Your task to perform on an android device: To receive a message as soon as the price in the All Currency Converter app reaches the predetermined limit, I want to setup an exchange rate alert for the conversion of 12 USD to GTQ.
Image 0: 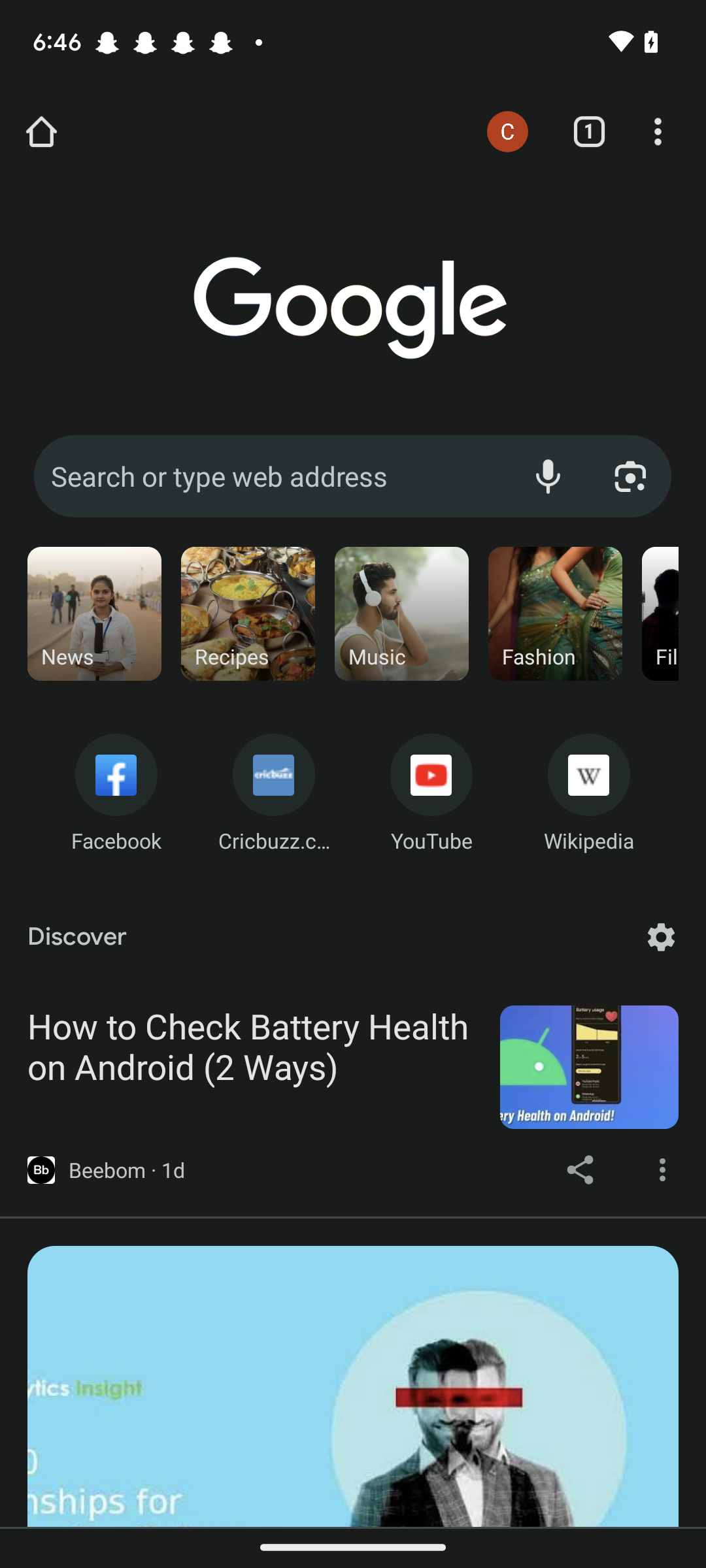
Click on the All Currency Converter app
Step 0: open app "All Currency Converter"
Image 1: 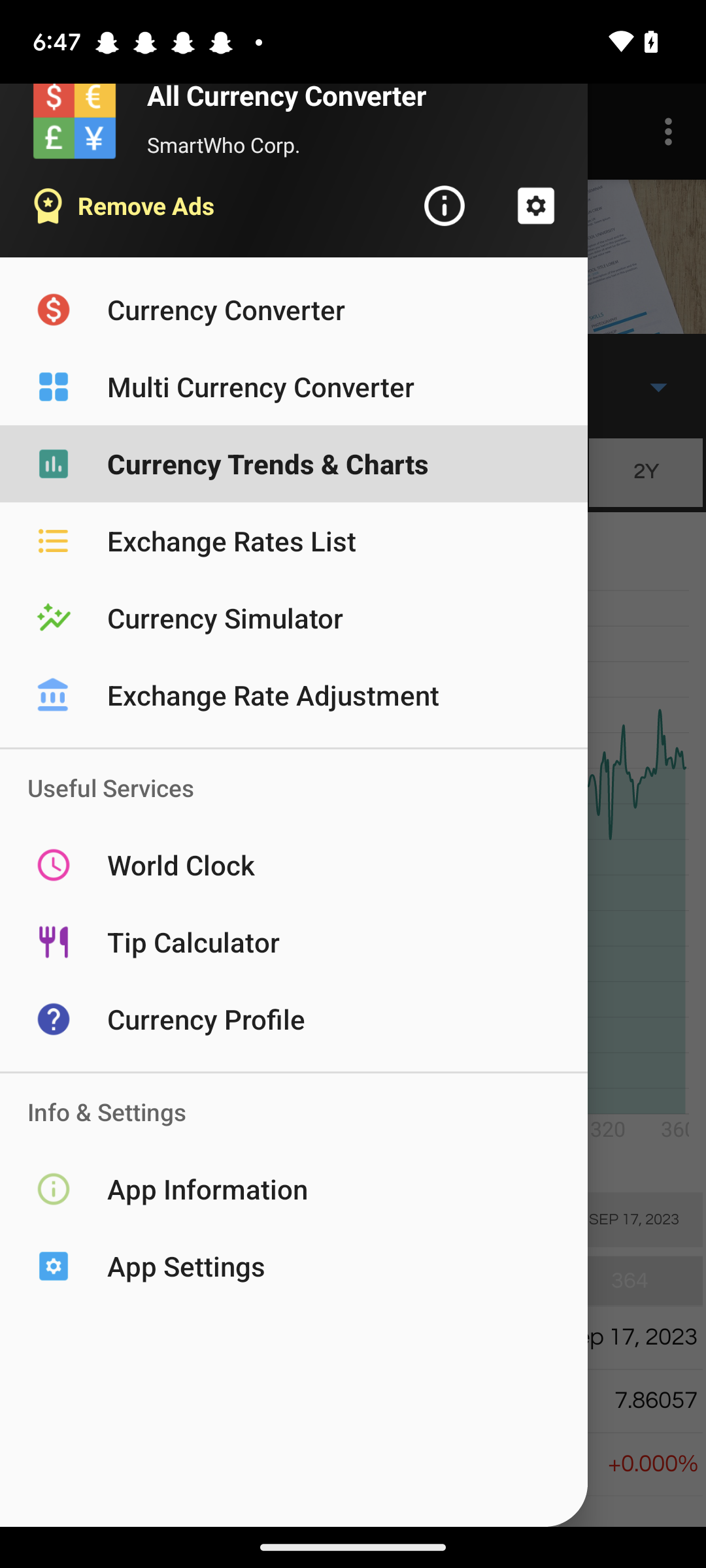
Click on the exchange rate adjustment option
Step 1: click (294, 694)